Your task to perform on an android device: Look for the tv wall mount with tv stands & mounts category on the eBay app before making a decision. I want to add specifications.
Image 0: 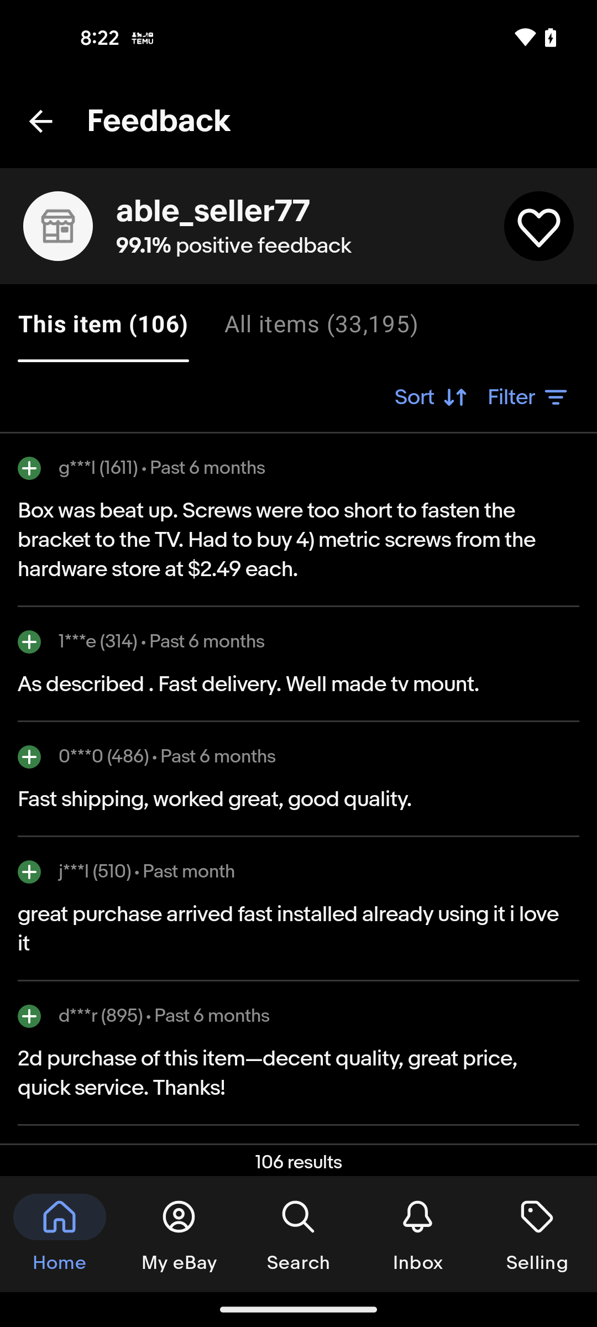
Go back to the previous page
Step 0: press back button
Image 1: 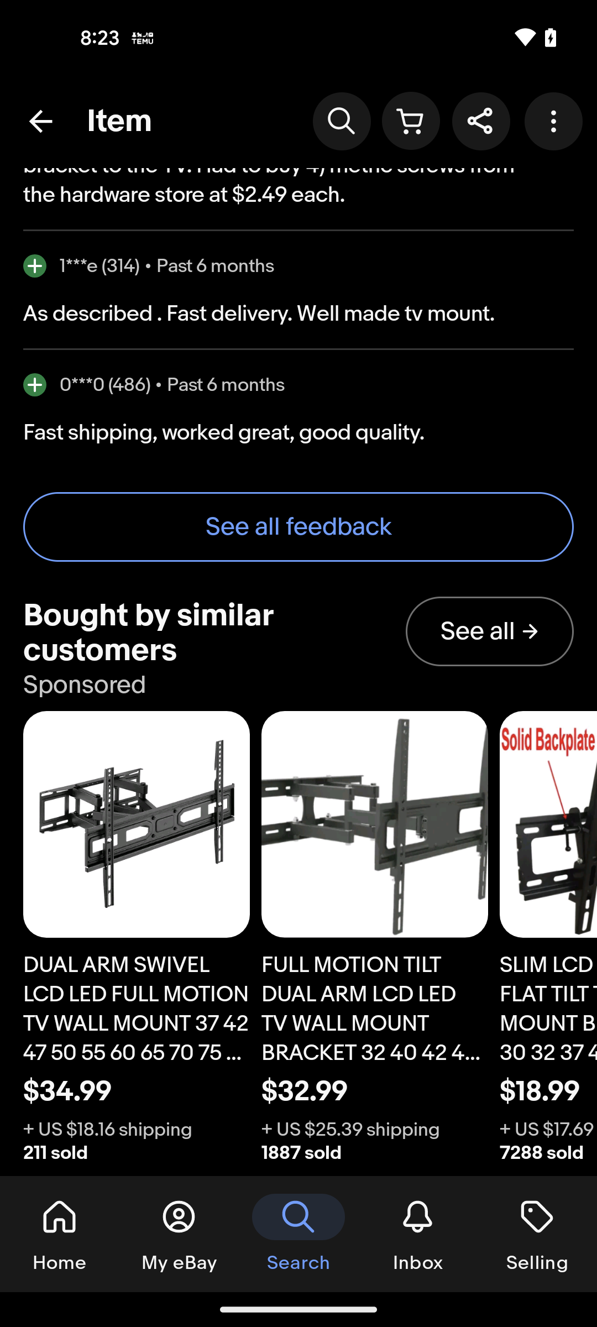
Go back to the previous page
Step 1: press back button
Image 3: 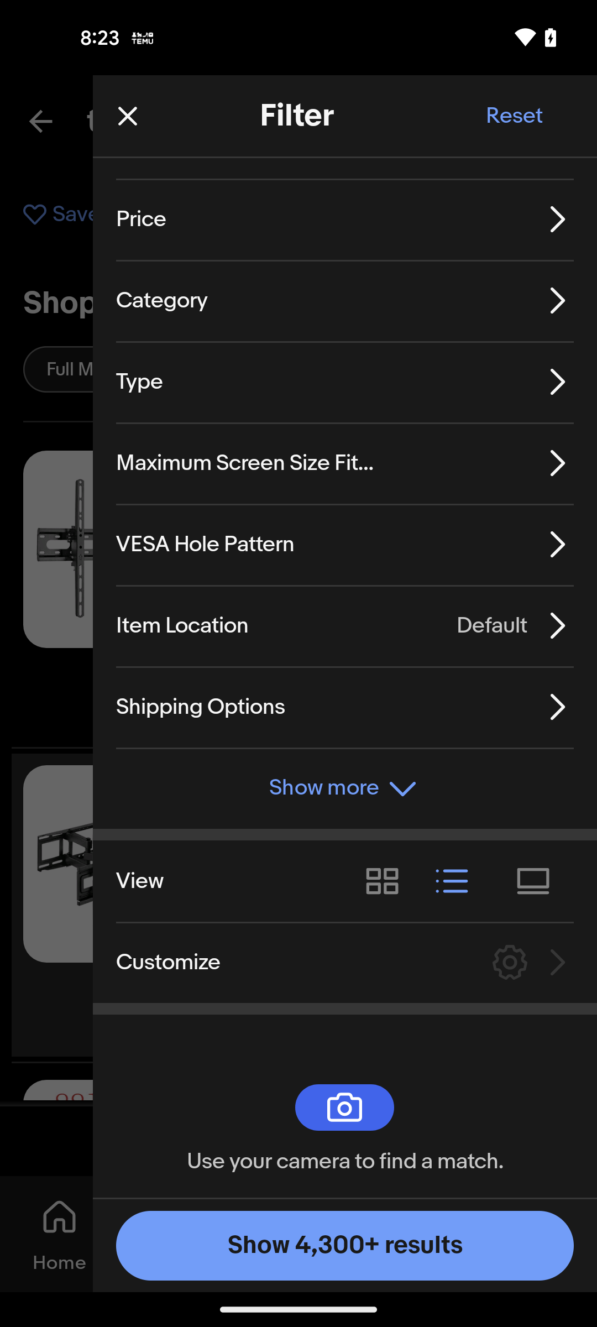
Tap on the category option
Step 3: click (292, 304)
Image 5: 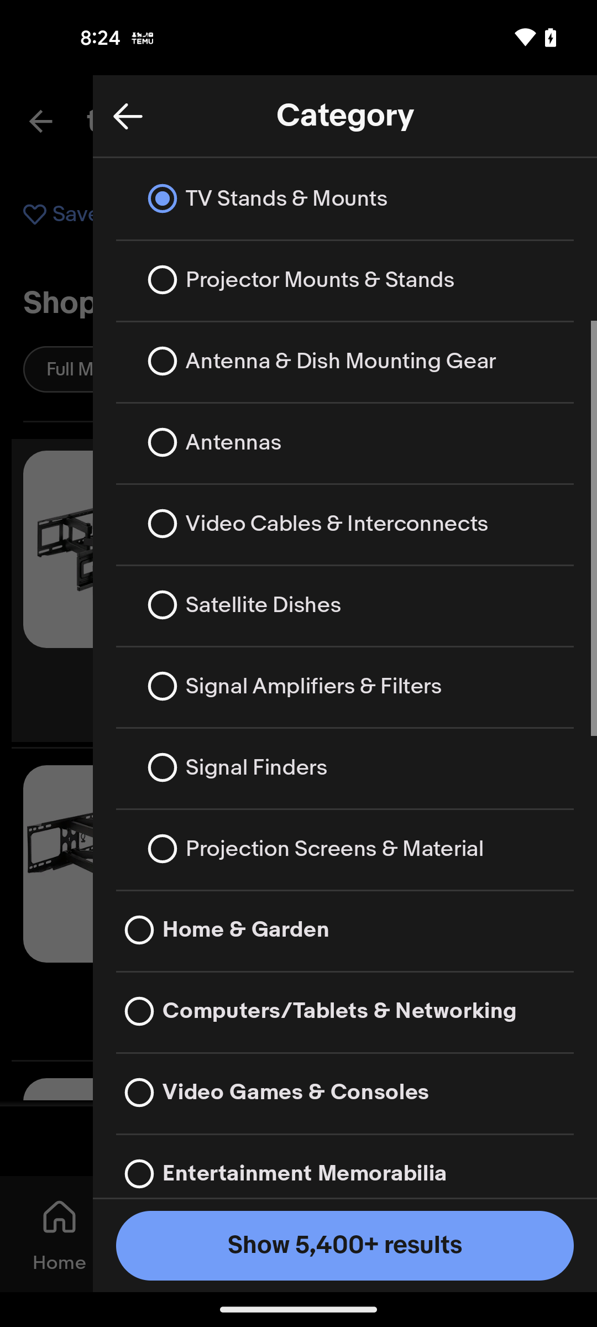
Tap on the show 5400+ results button
Step 5: click (322, 1242)